Your task to perform on an android device: I am looking for a rental place in St. John, USA, under $4,000, so search for rental properties for me in St. John on the Redfin app.
Image 1: 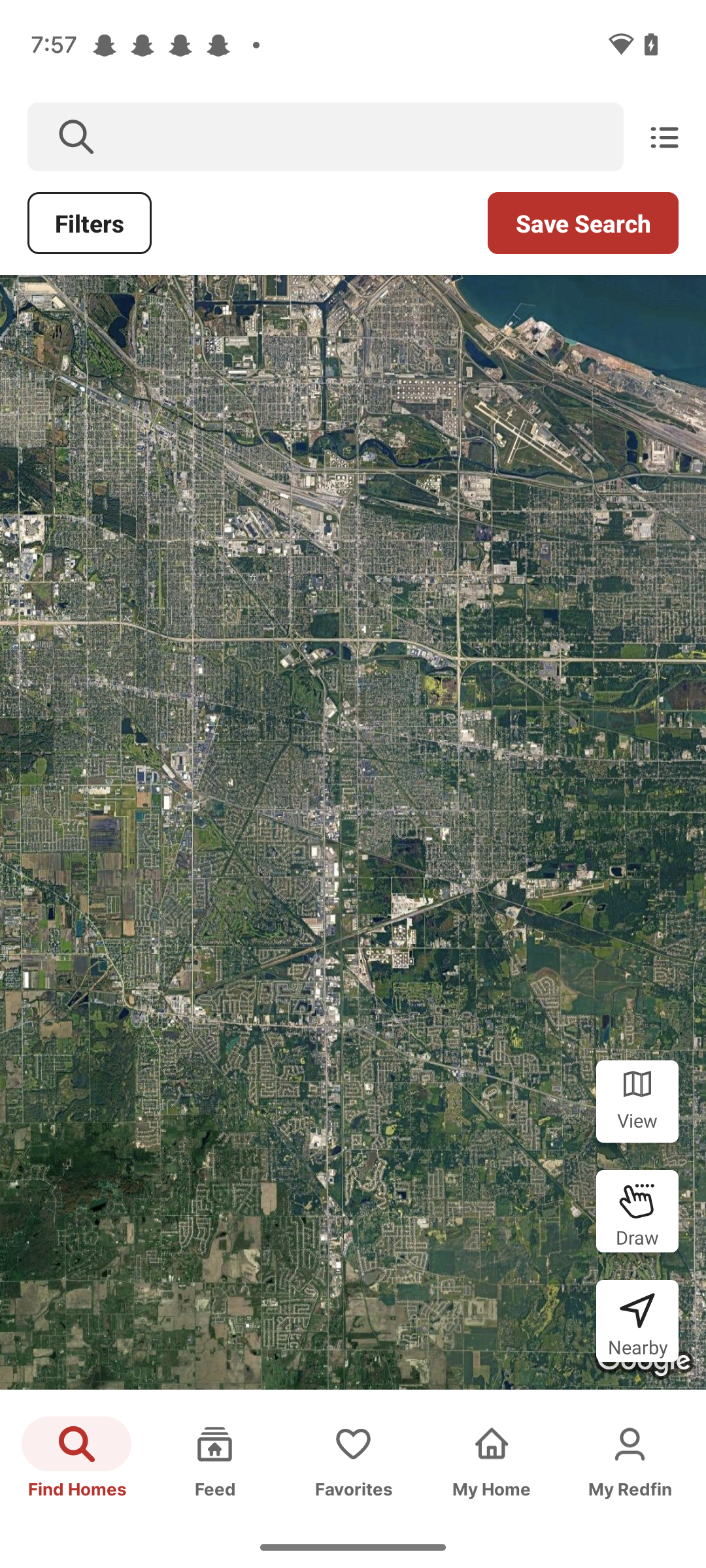
Click on the search box at the top.
Step 1: click (374, 137)
Image 2: 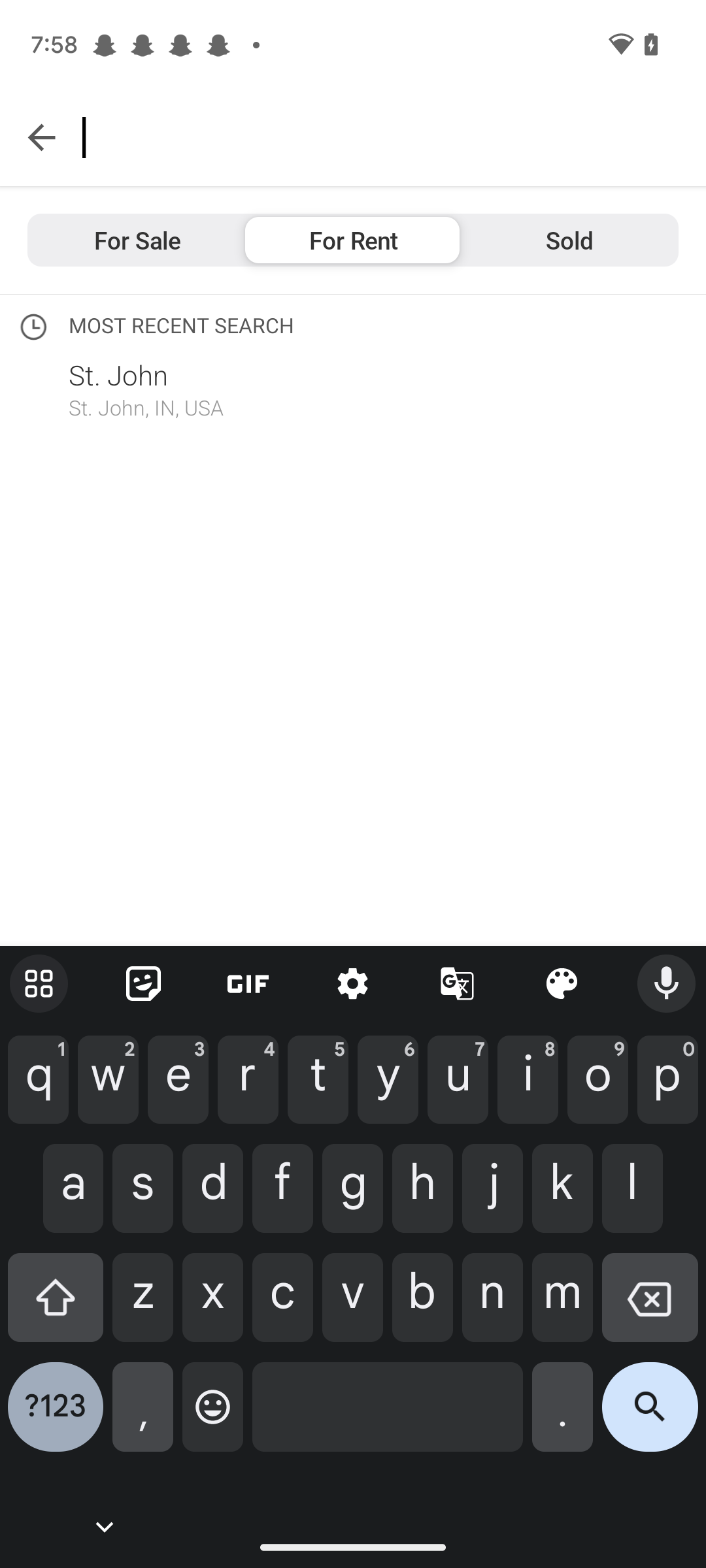
Type St. John in the search box.
Step 2: type " St. John"
Image 3: 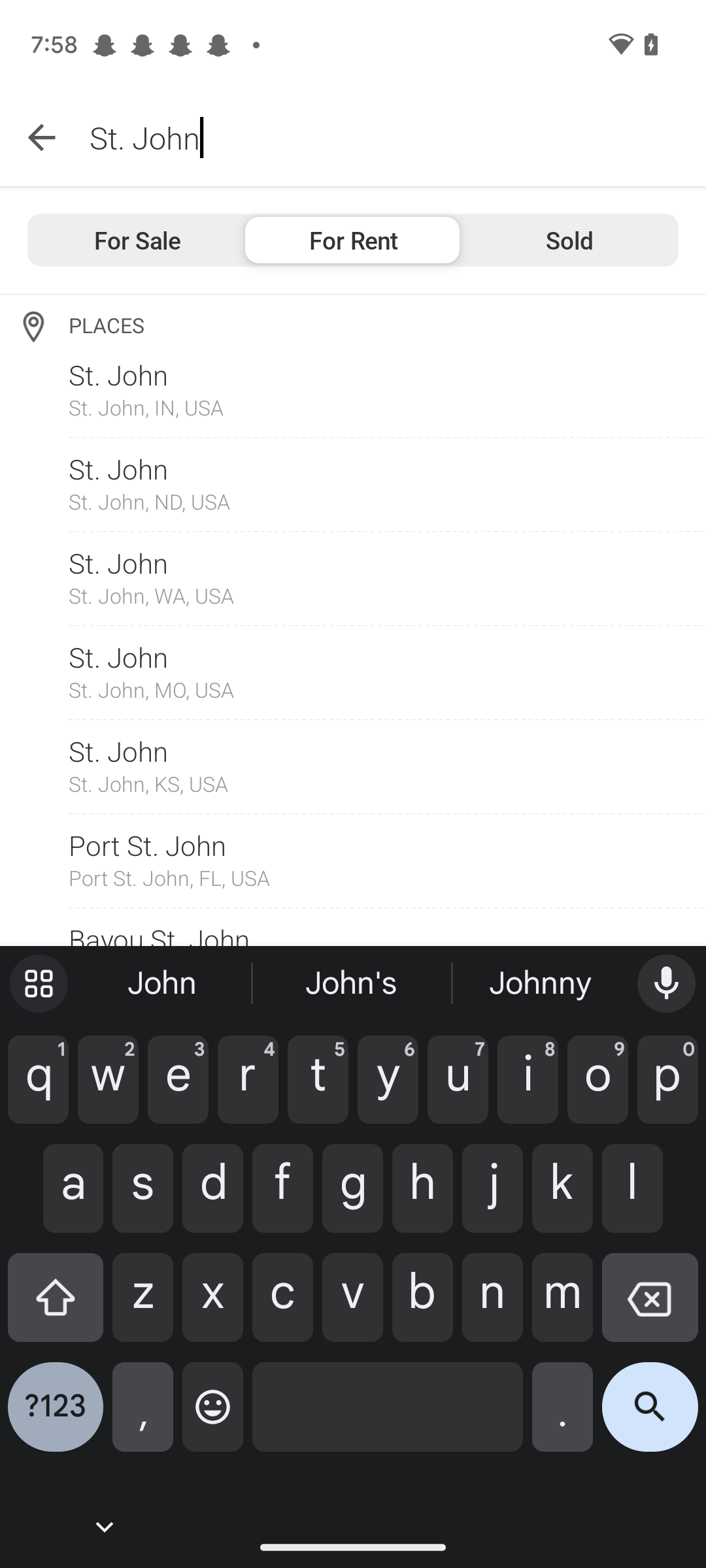
click on the search icon at the bottom right corner of the screen.
Step 3: click (127, 359)
Image 4: 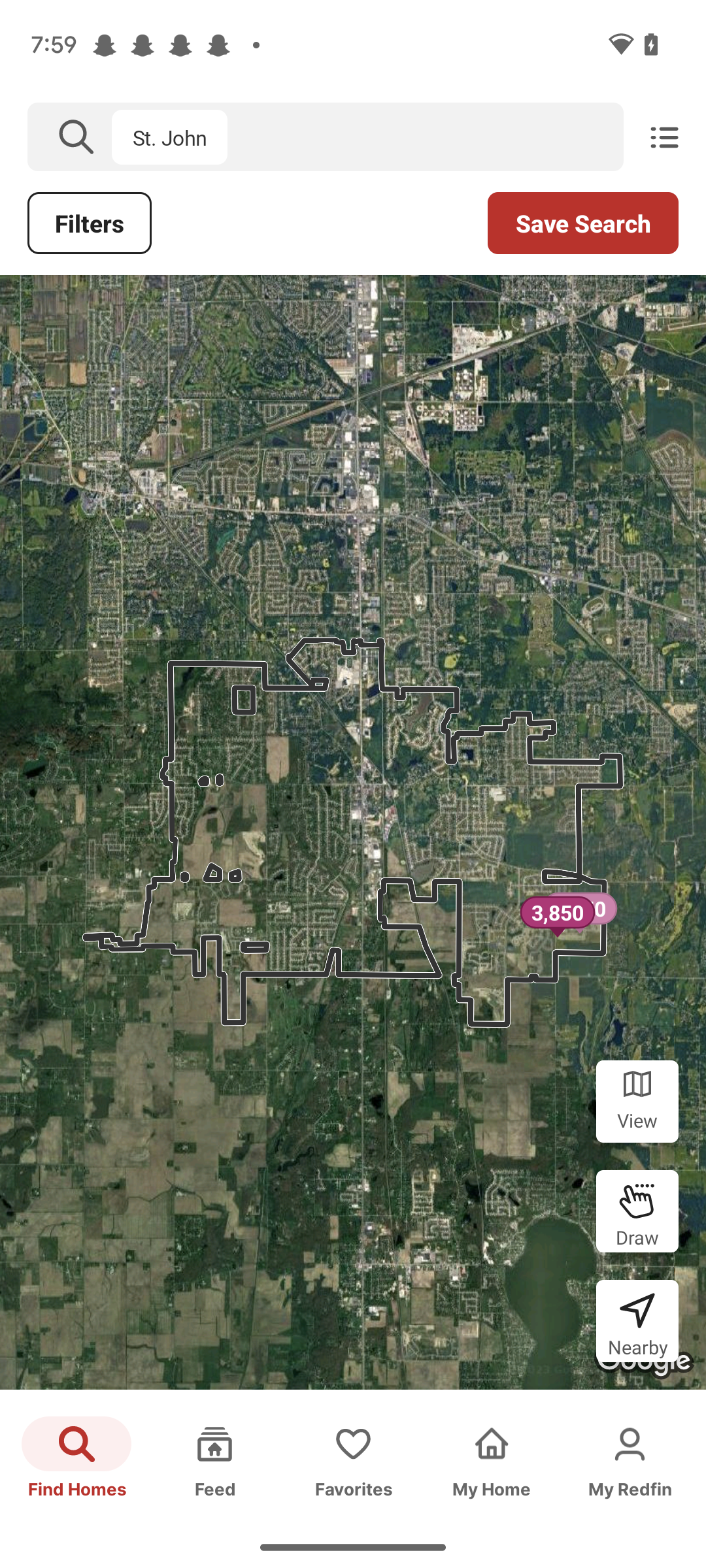
Click on the number 3,850.
Step 4: click (580, 908)